Your task to perform on an android device: Because Rick has requested it, I'd want to send this file to him via Gmail at rick.weinstein@dayrep.com.
Image 0: 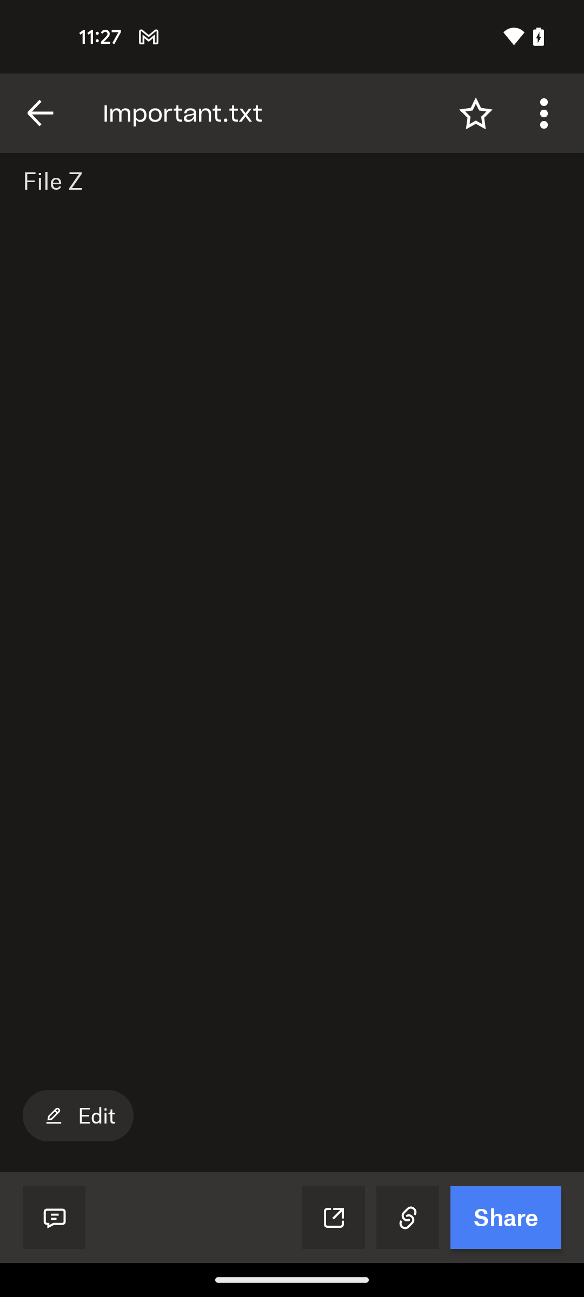
click on the share button at the bottom right corner of the screen
Step 0: click (506, 1217)
Image 1: 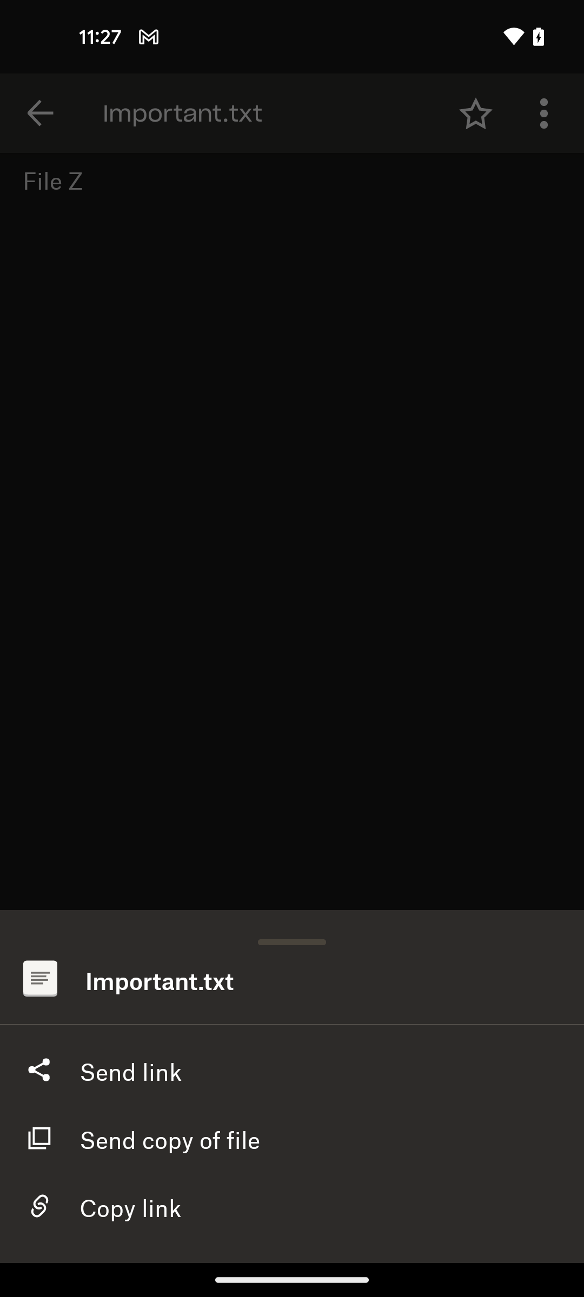
click on the send link option
Step 1: click (117, 1087)
Image 2: 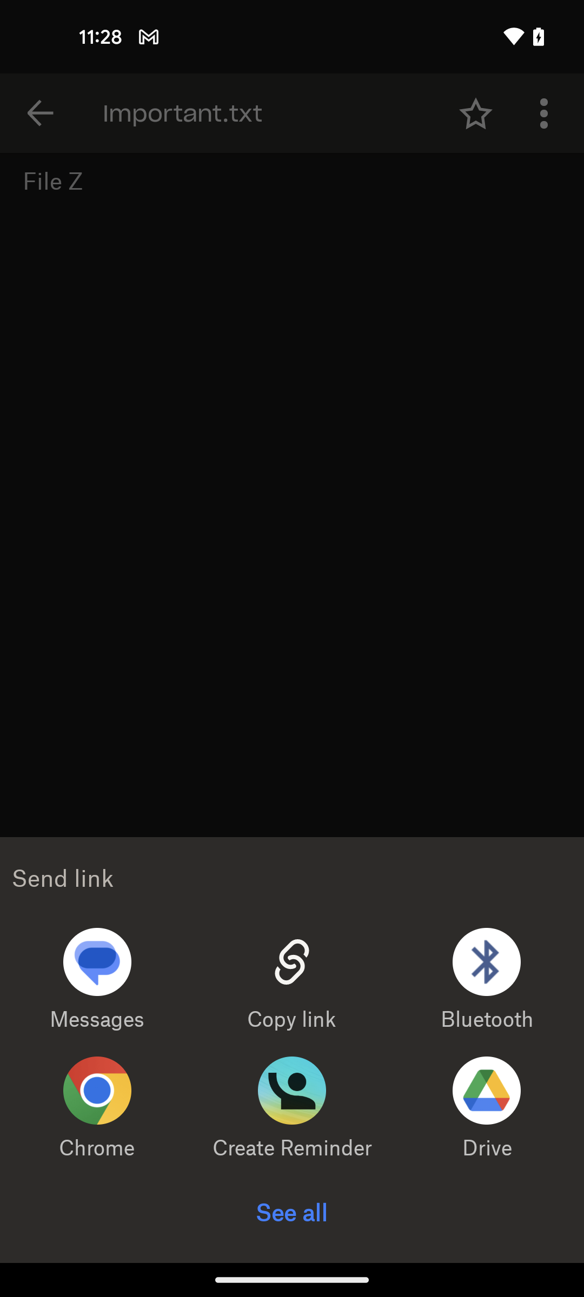
click on the see all option
Step 2: click (291, 1213)
Image 3: 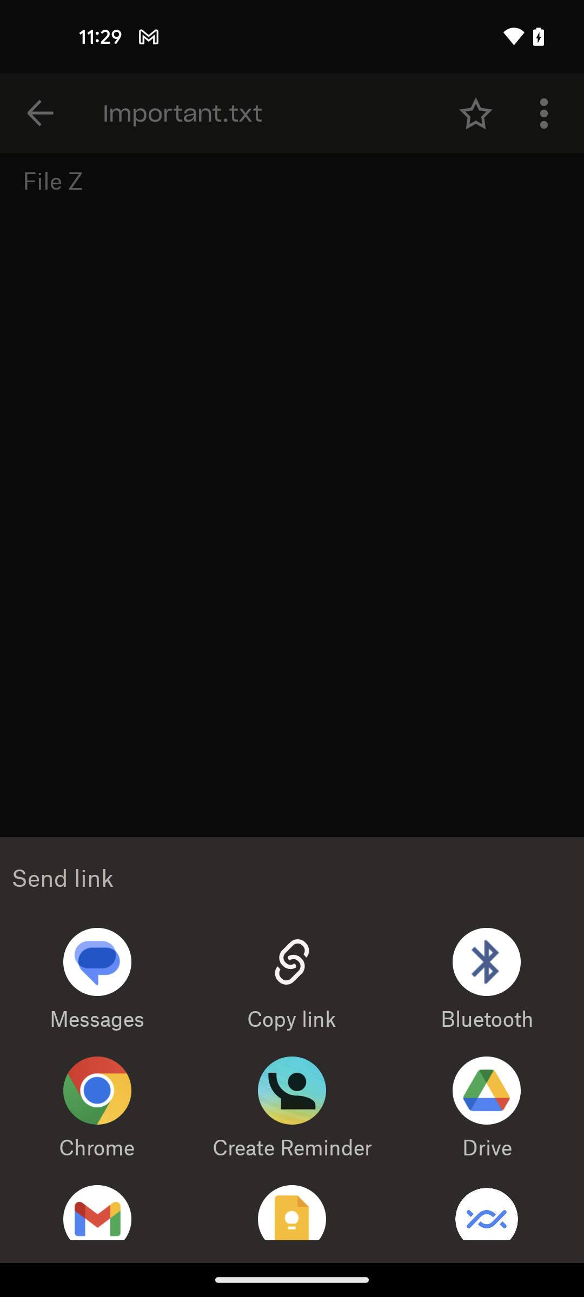
select the Gmail app
Step 3: click (91, 1194)
Image 4: 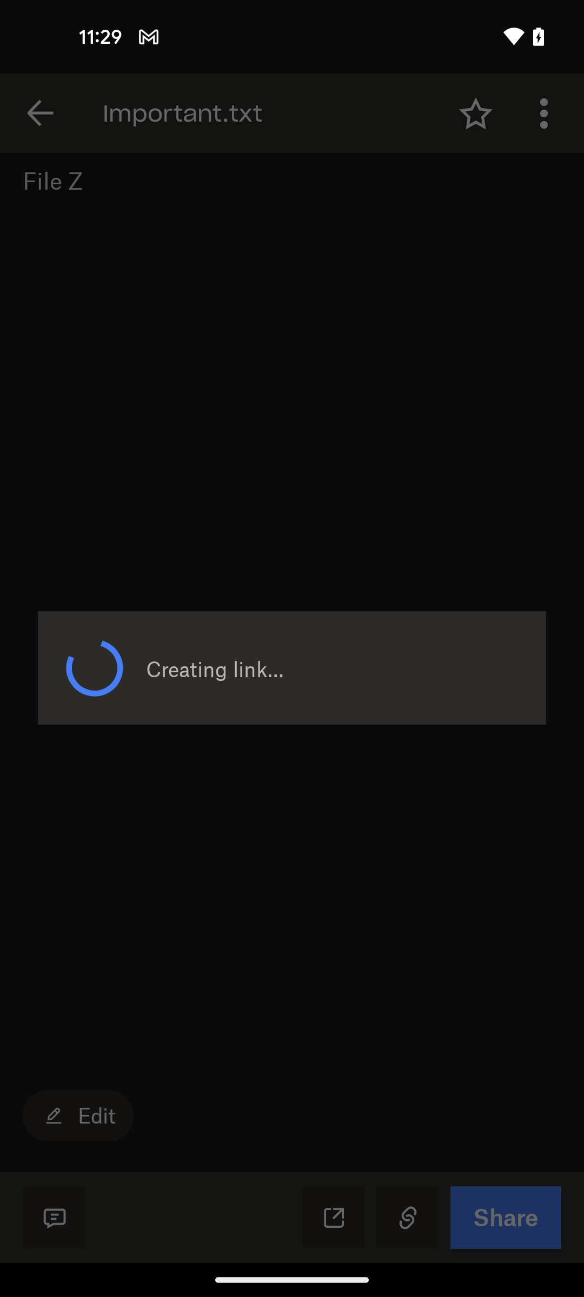
select the Gmail app
Step 4: wait
Image 5: 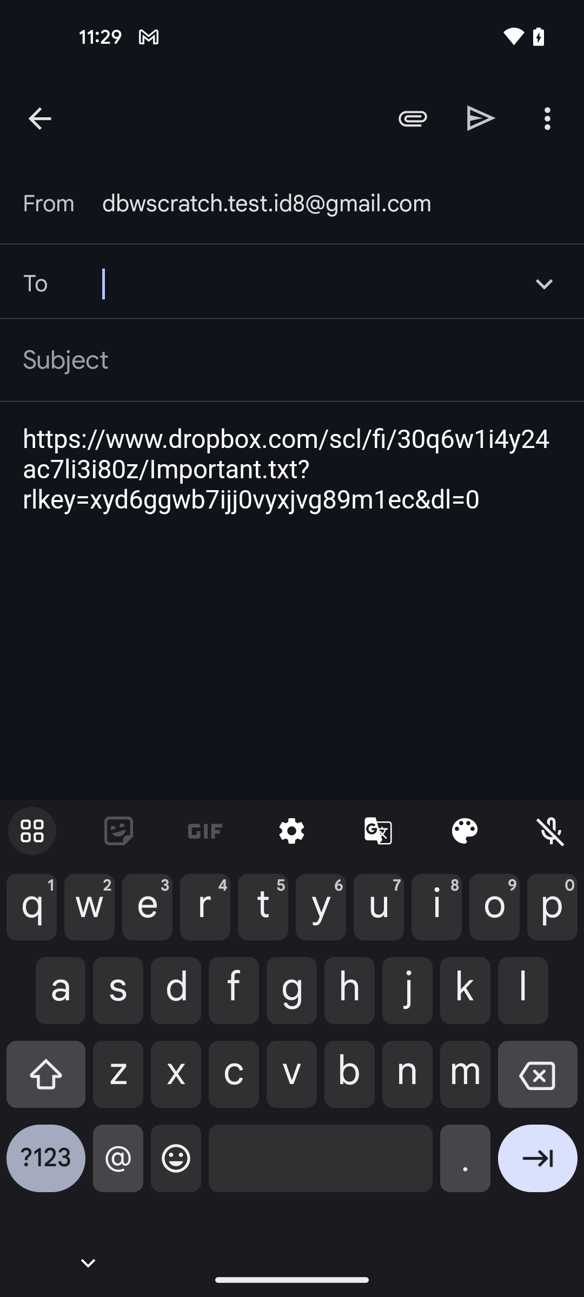
enter the receiver email I'd rick.weinstein@dayrep.com 
Step 5: type "rick.weinstein@dayrep.com"
Image 6: 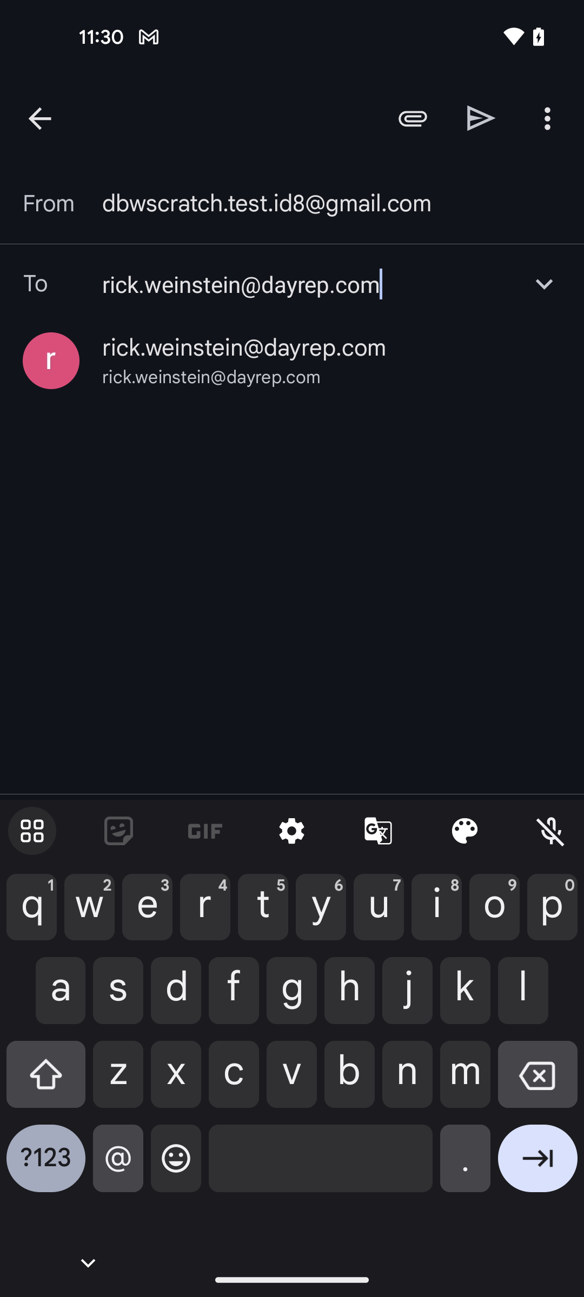
click on the I'd
Step 6: click (244, 347)
Image 7: 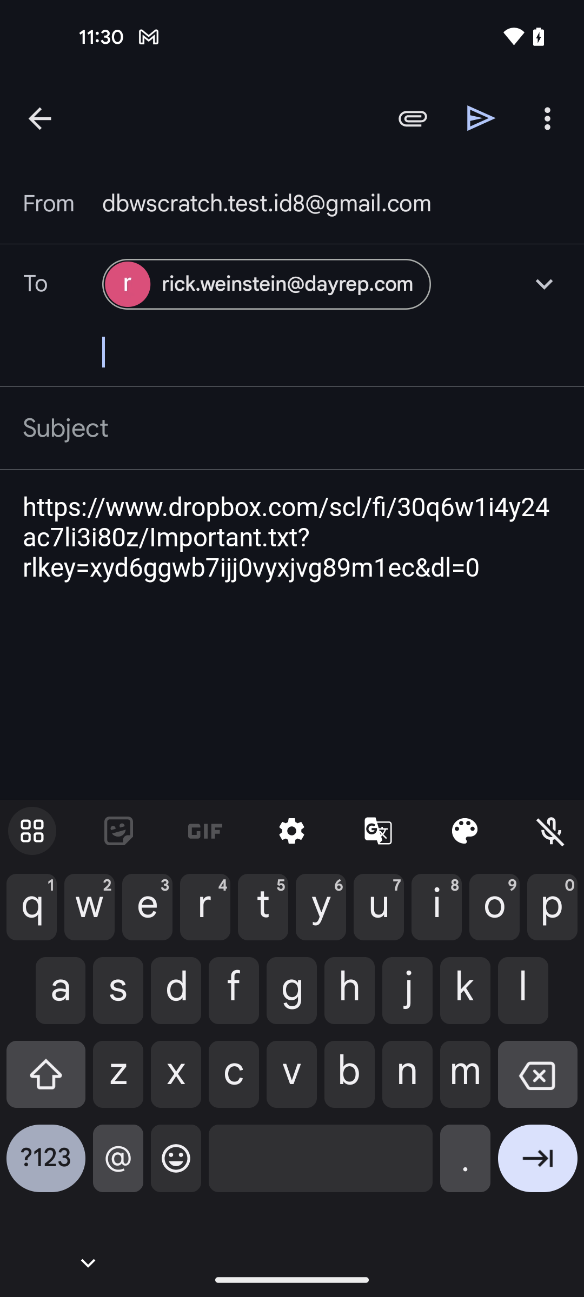
click on the send icon
Step 7: click (481, 118)